Your task to perform on an android device: Need to Check the weather forecast on the WeatherNow app for the Knoxville location on November 23rd.
Image 1: 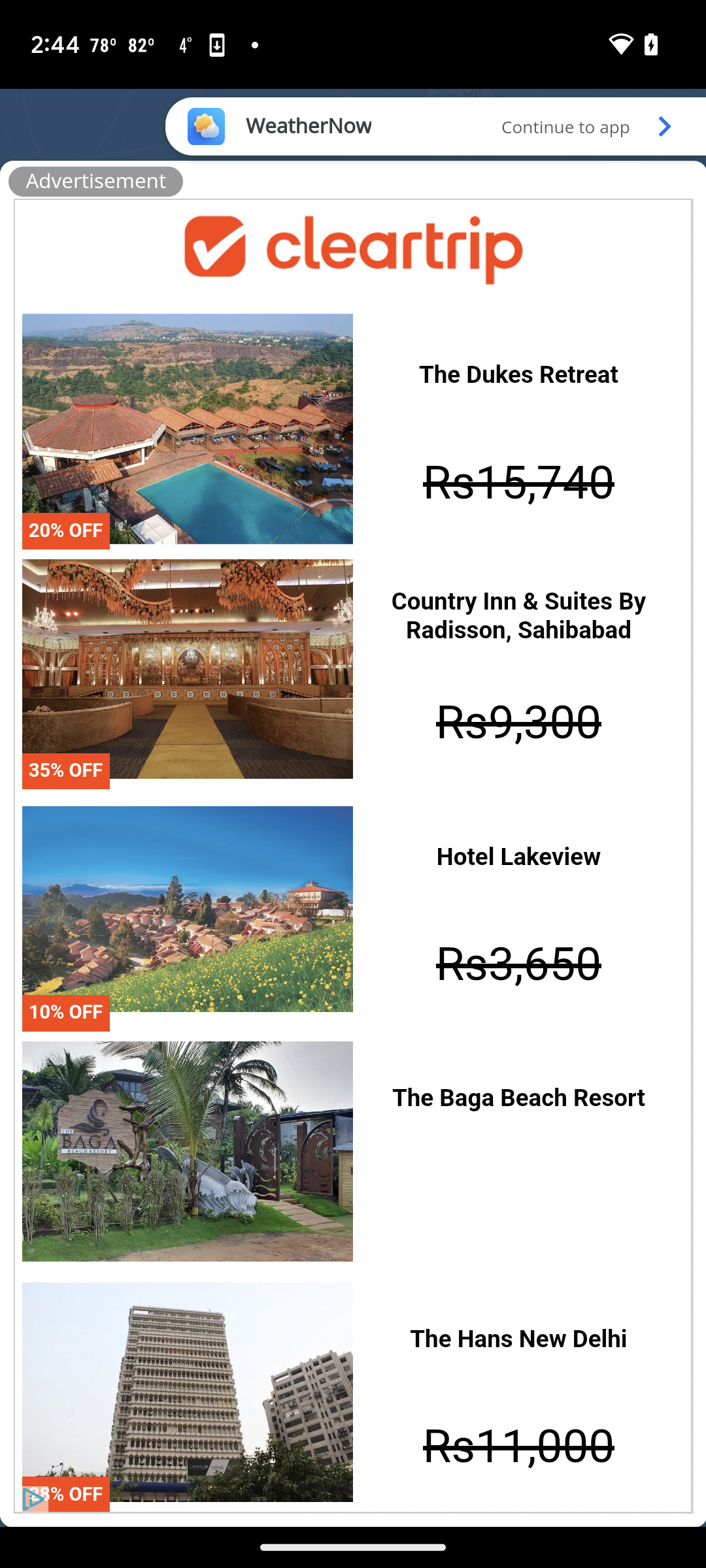
Click on continue
Step 1: click (659, 135)
Image 3: 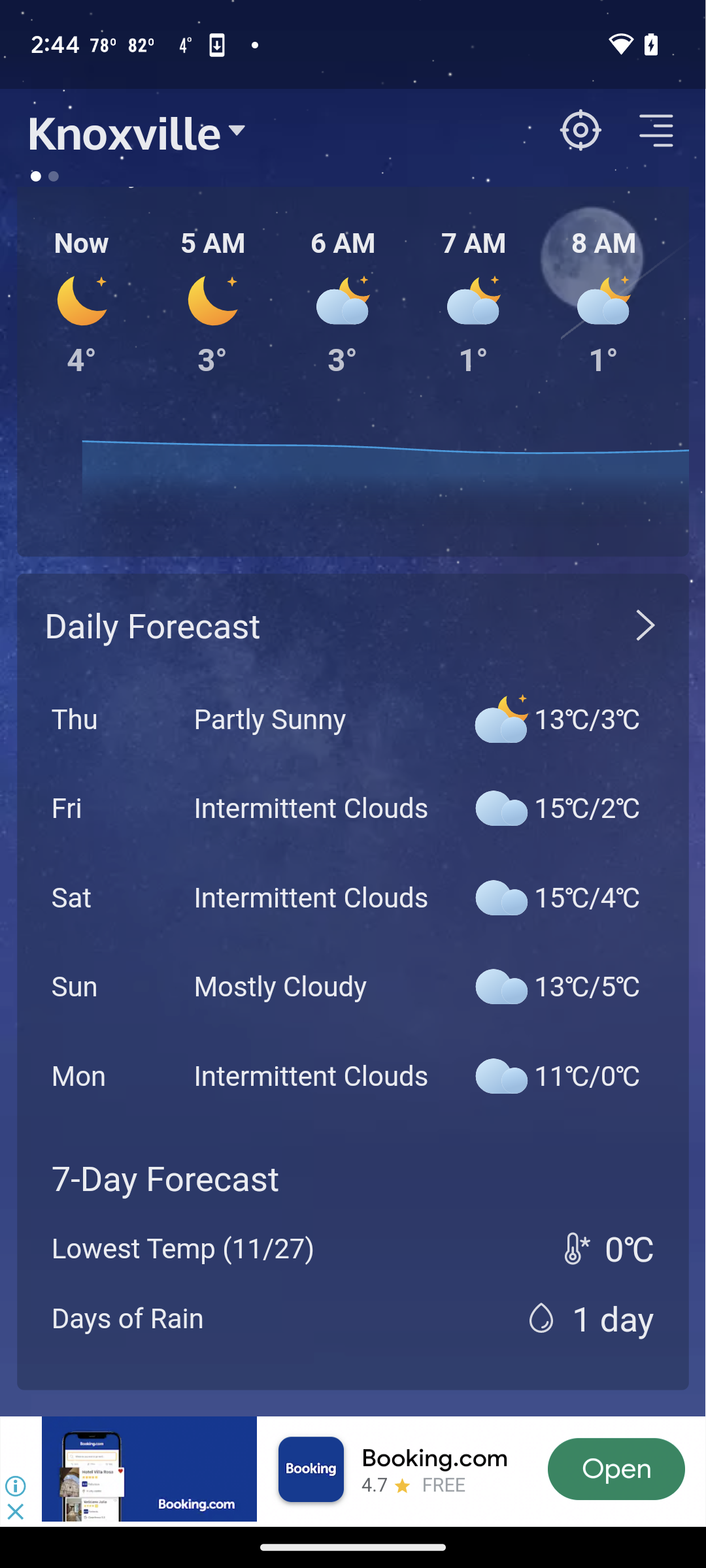
Swipe up
Step 3: scroll down